Your task to perform on an android device: In the Sgraffito app, I want to Add text to the sketch as "I have to do it"
Image 1: 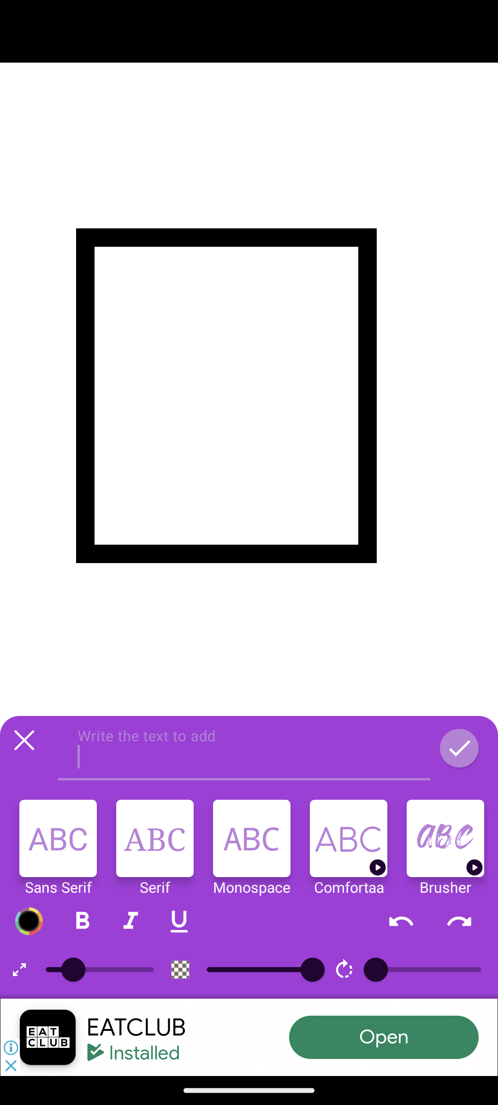
Add the Text as "I have to do it"
Step 1: type "I have to do it"
Image 2: 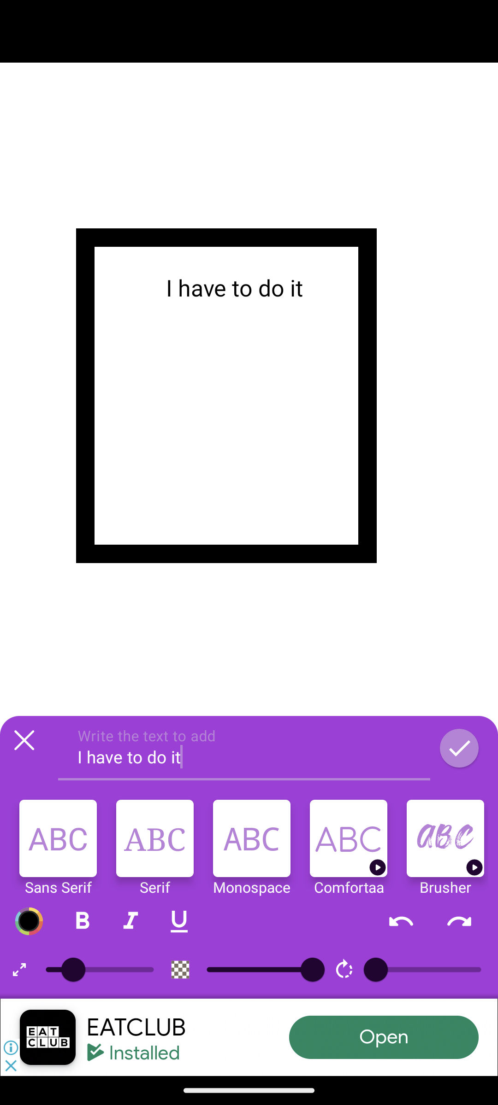
Click on the Tick icon
Step 2: click (457, 749)